Your task to perform on an android device: Show me the currency exchange chart of euro and USD in the past ten days on the All Currency Converter app.
Image 0: 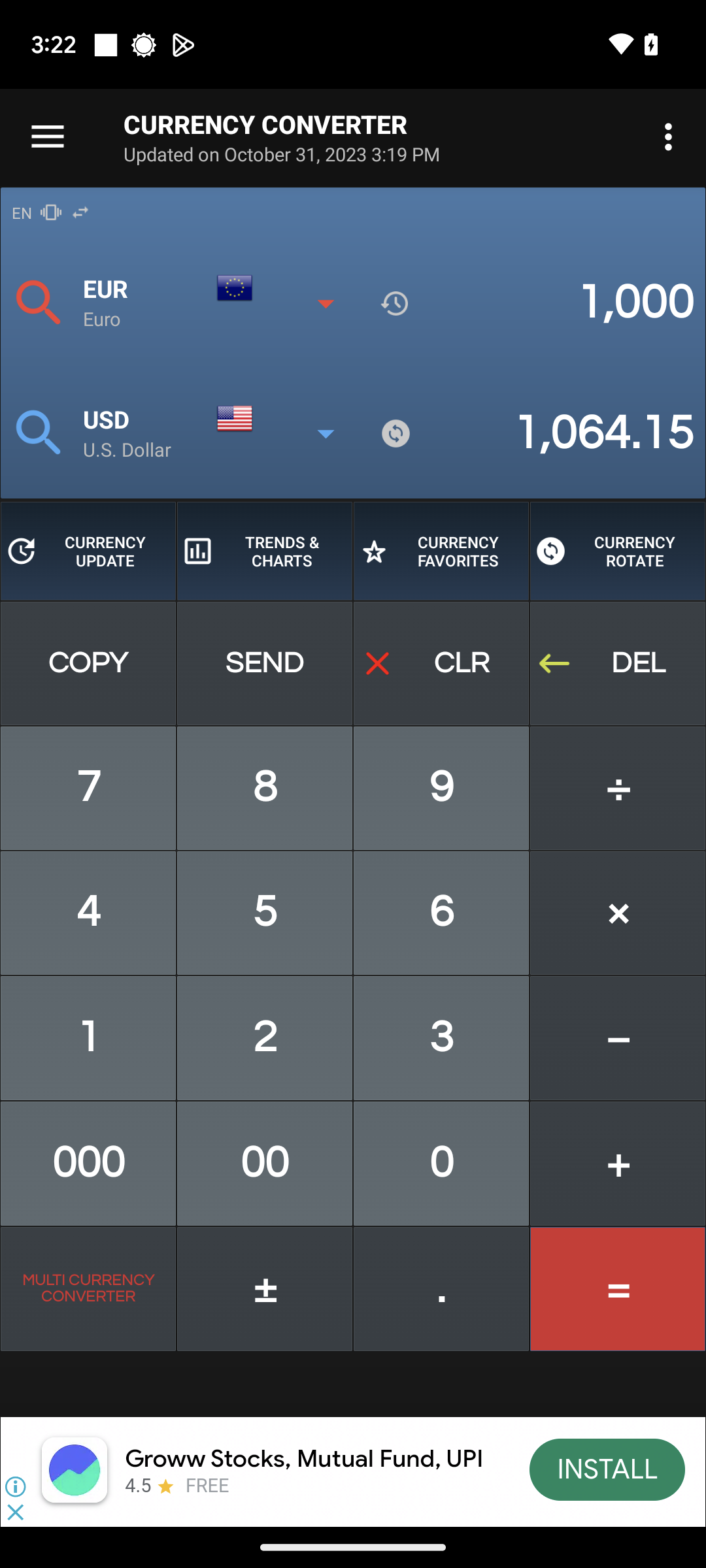
Click on the TRENDS & CHARTS above the number pad.
Step 0: click (265, 551)